Your task to perform on an android device: Look for the Drill machine with the bosch brand filter in the Jio mart app.
Image 0: 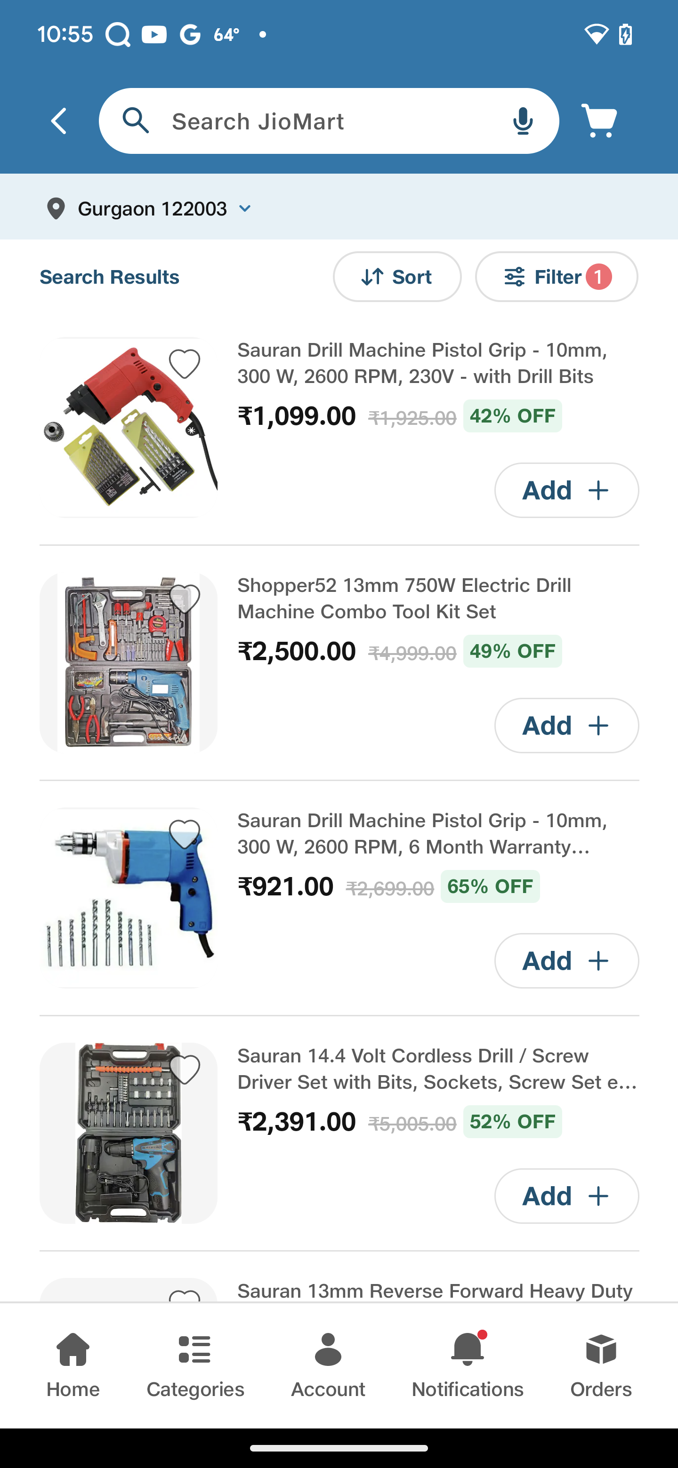
Click on the filter button to view brand option
Step 0: click (558, 276)
Image 1: 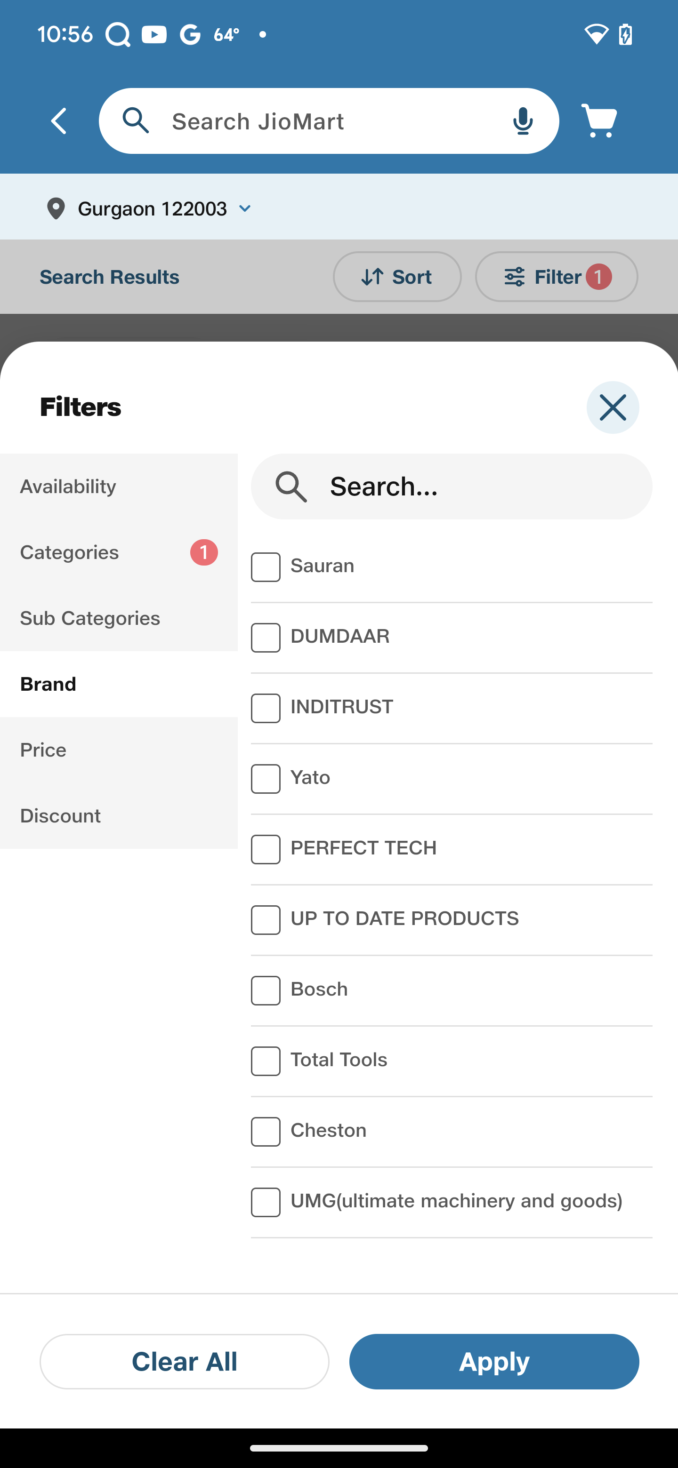
Click on the brand option
Step 1: click (119, 683)
Image 2: 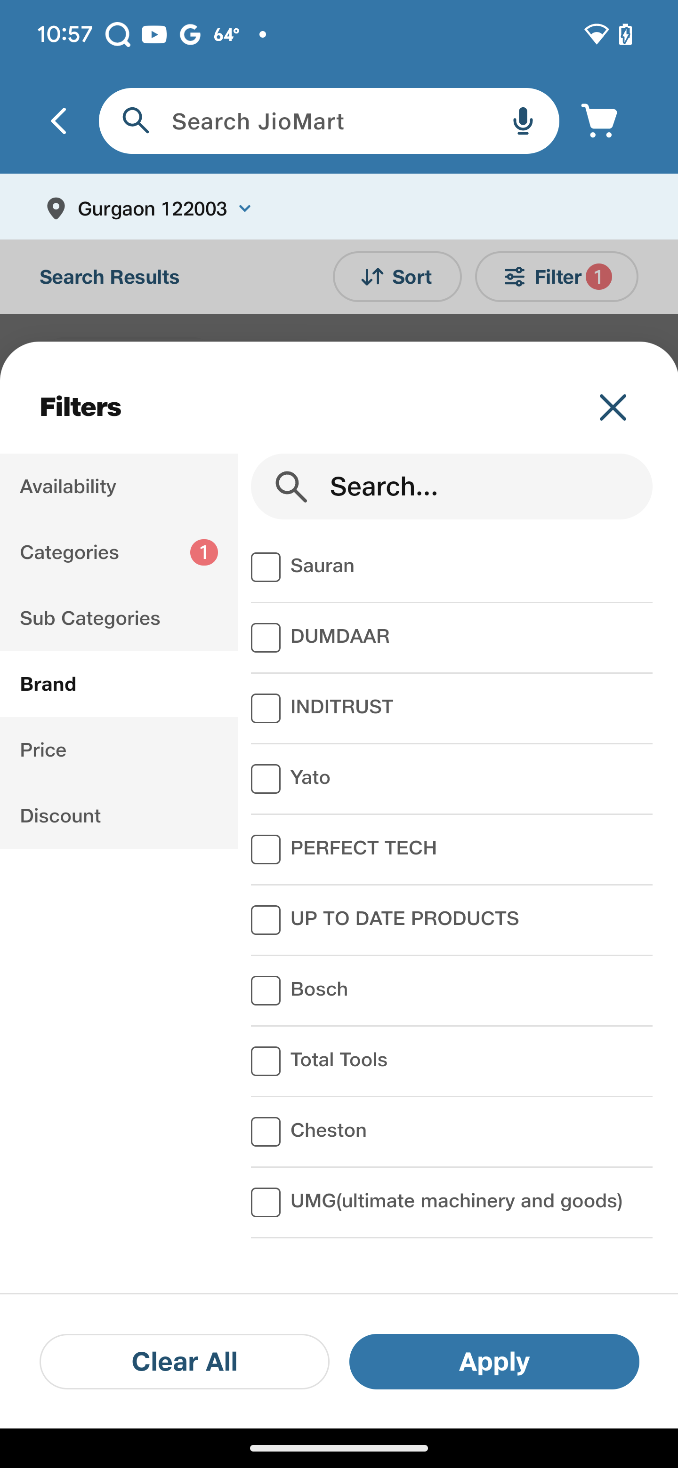
by click select the bosch brand
Step 2: click (340, 911)
Image 3: 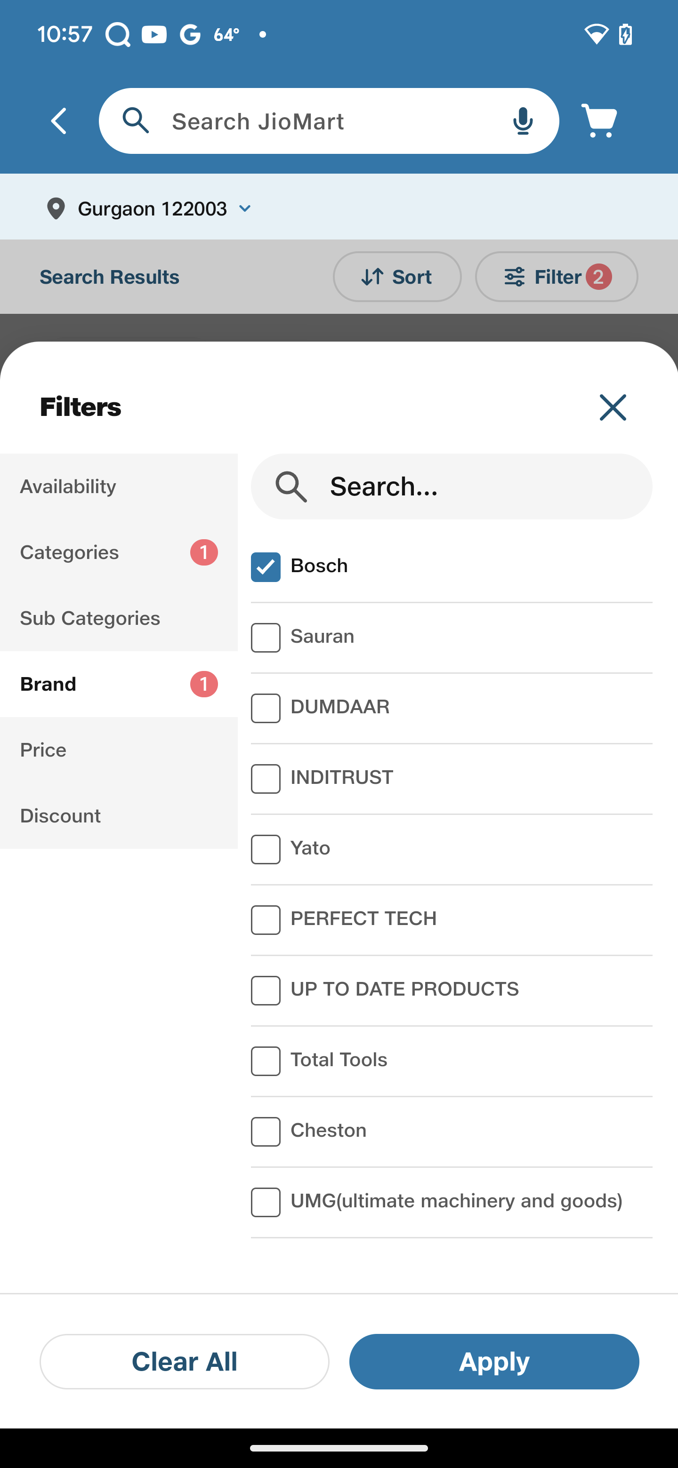
Click on the apply button
Step 3: click (495, 1362)